Your task to perform on an android device: Change the title of the event from fitness with yoga to independence celebration.
Image 0: 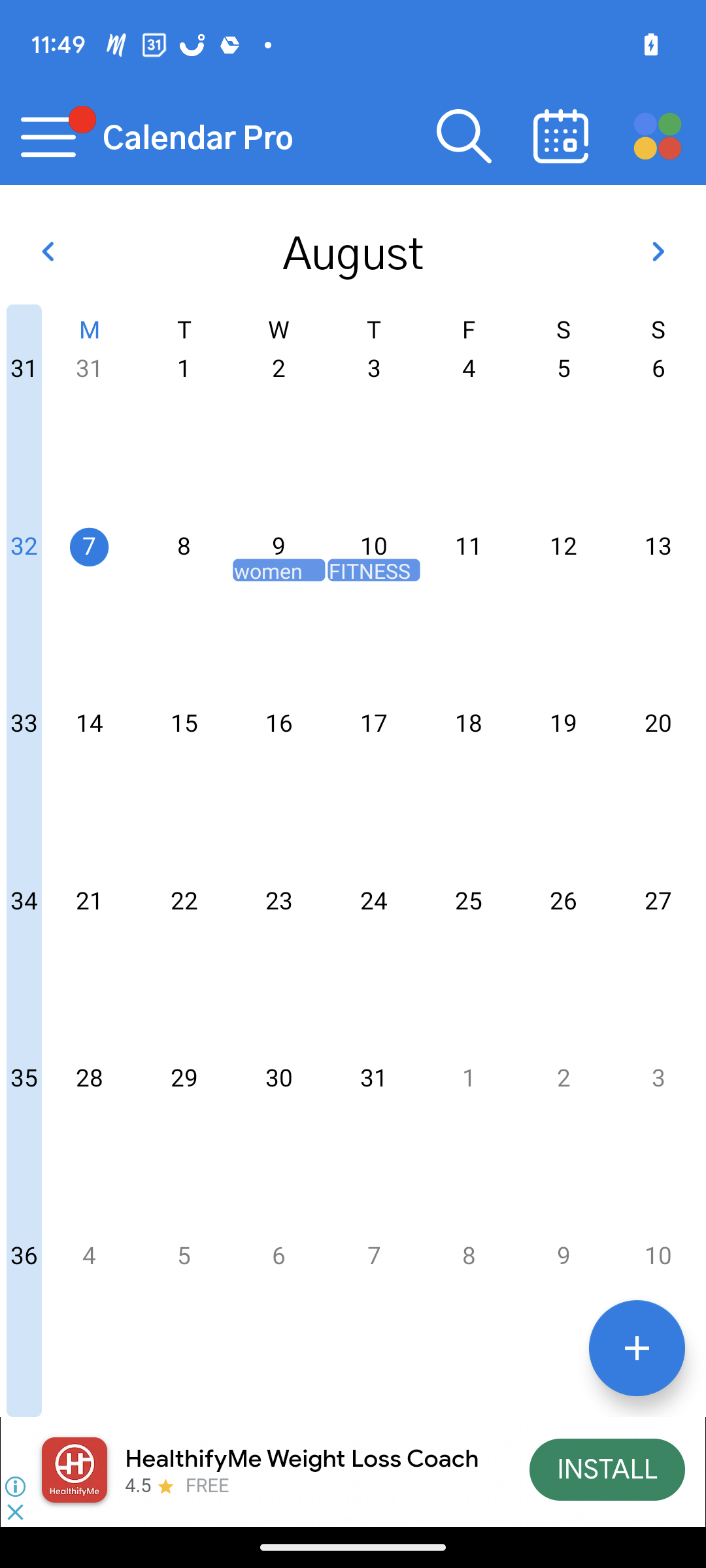
Click on the date, August 10th.
Step 0: click (373, 619)
Image 1: 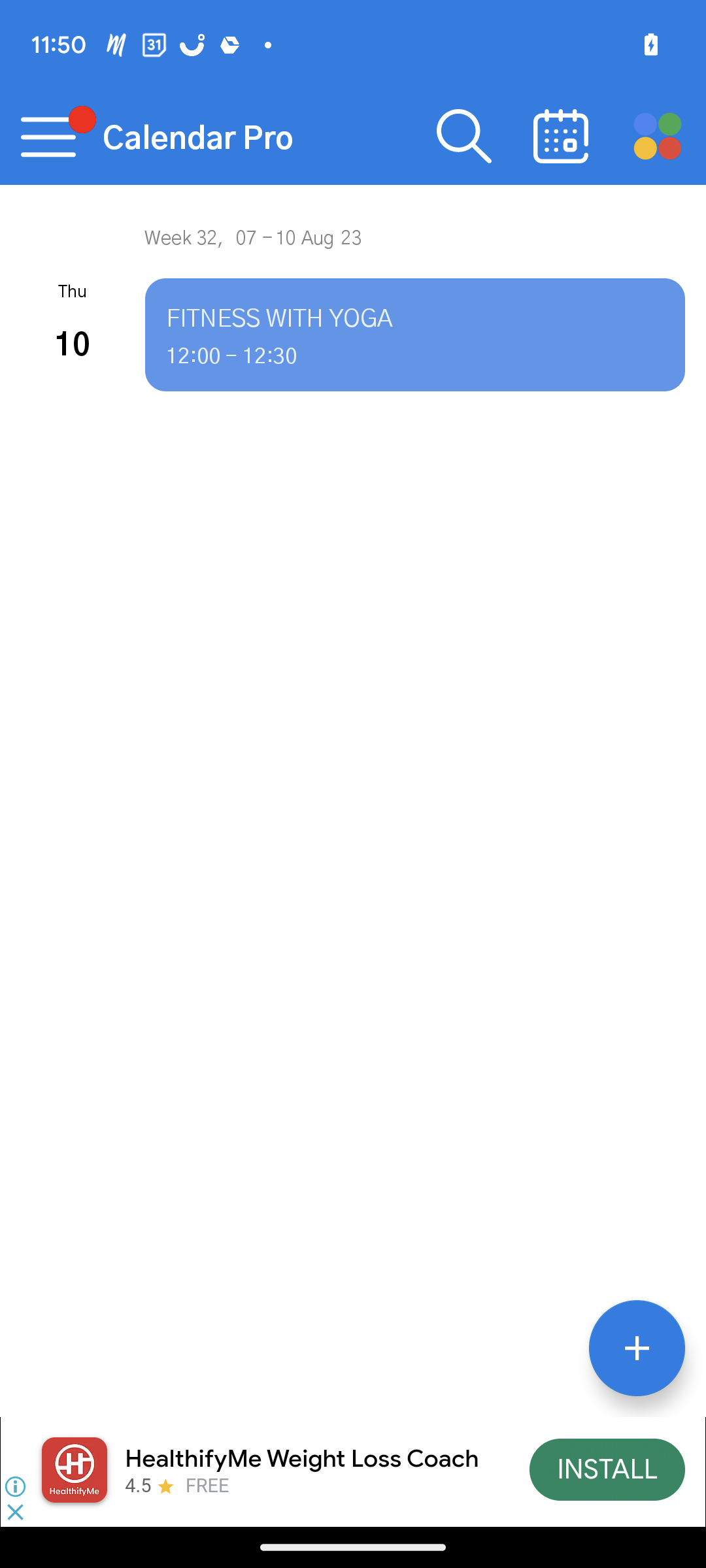
Click on the event displayed on the screen.
Step 1: click (458, 364)
Image 2: 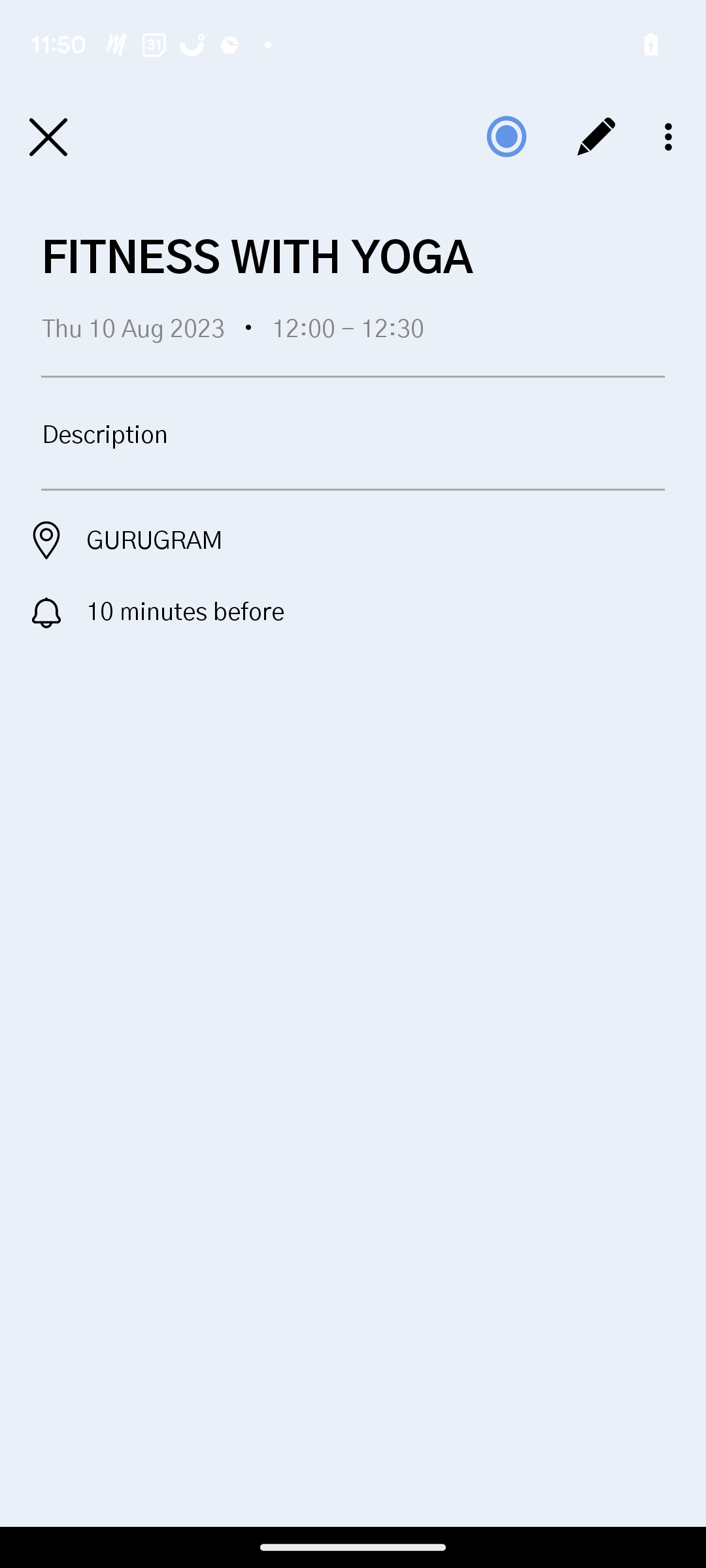
Click on the pen icon at the top right.
Step 2: click (596, 137)
Image 3: 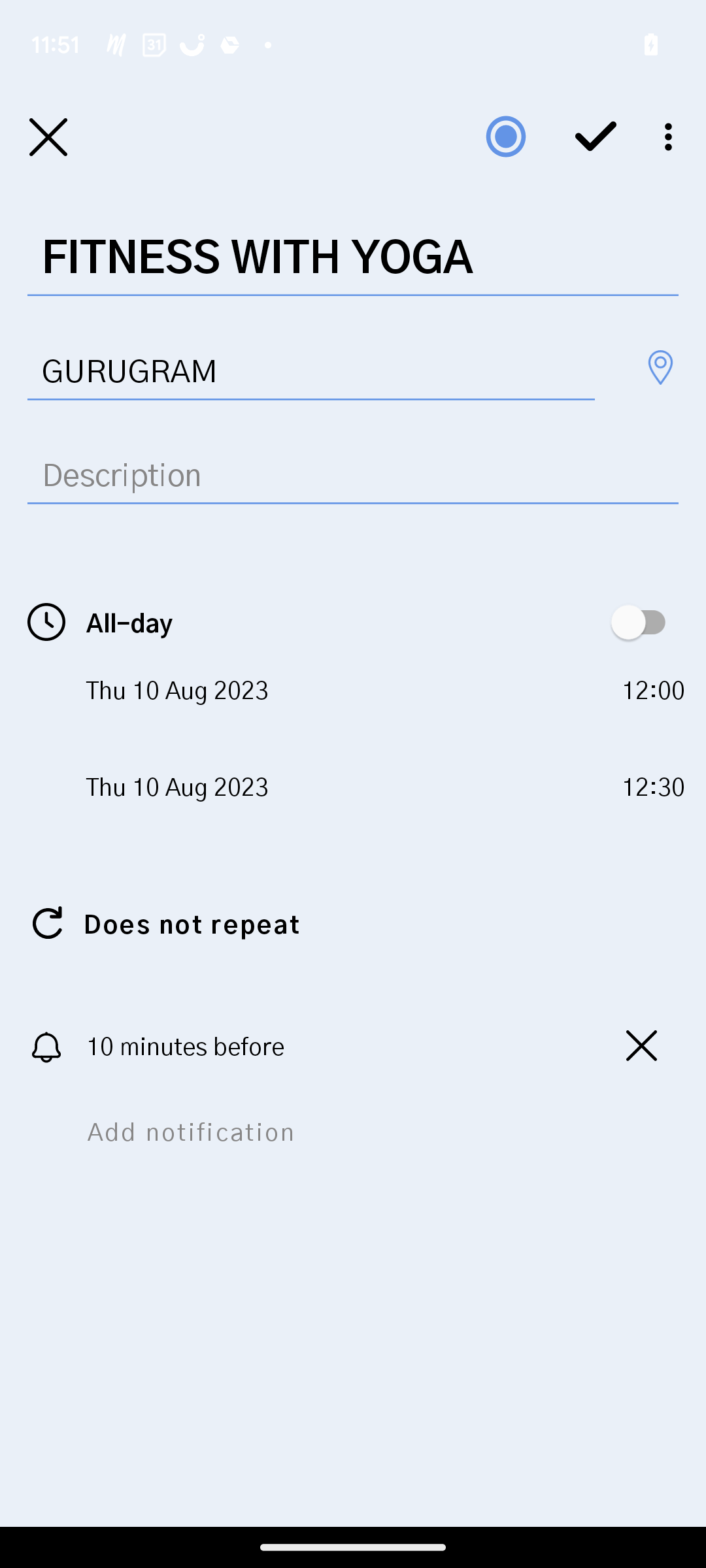
Click on the event title at the top.
Step 3: click (352, 255)
Image 5: 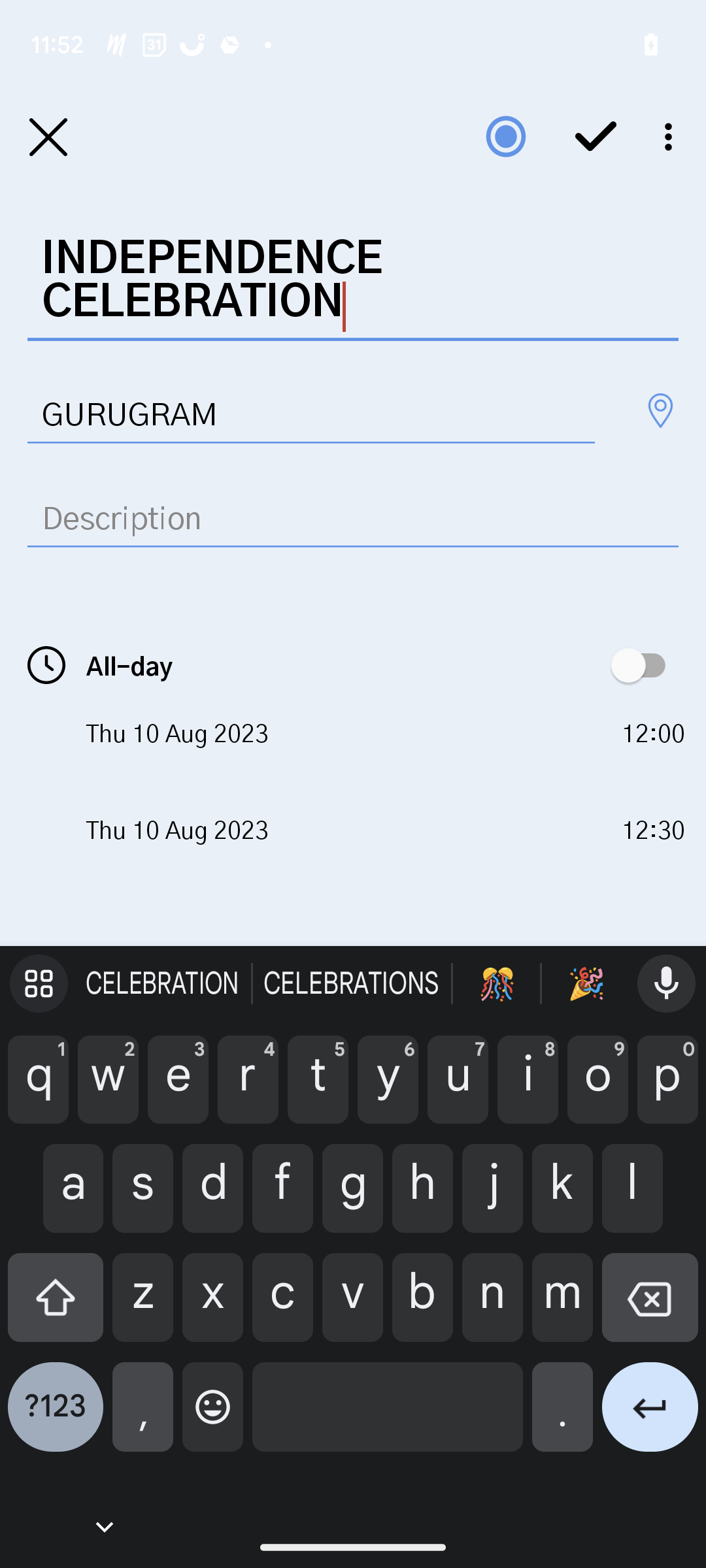
Click on the tick icon on the right side of the screen.
Step 5: click (596, 137)